Your task to perform on an android device: I accidentally erased the Recording 1 file, but I need it now, so I want to restore it to the Drive
Image 0: 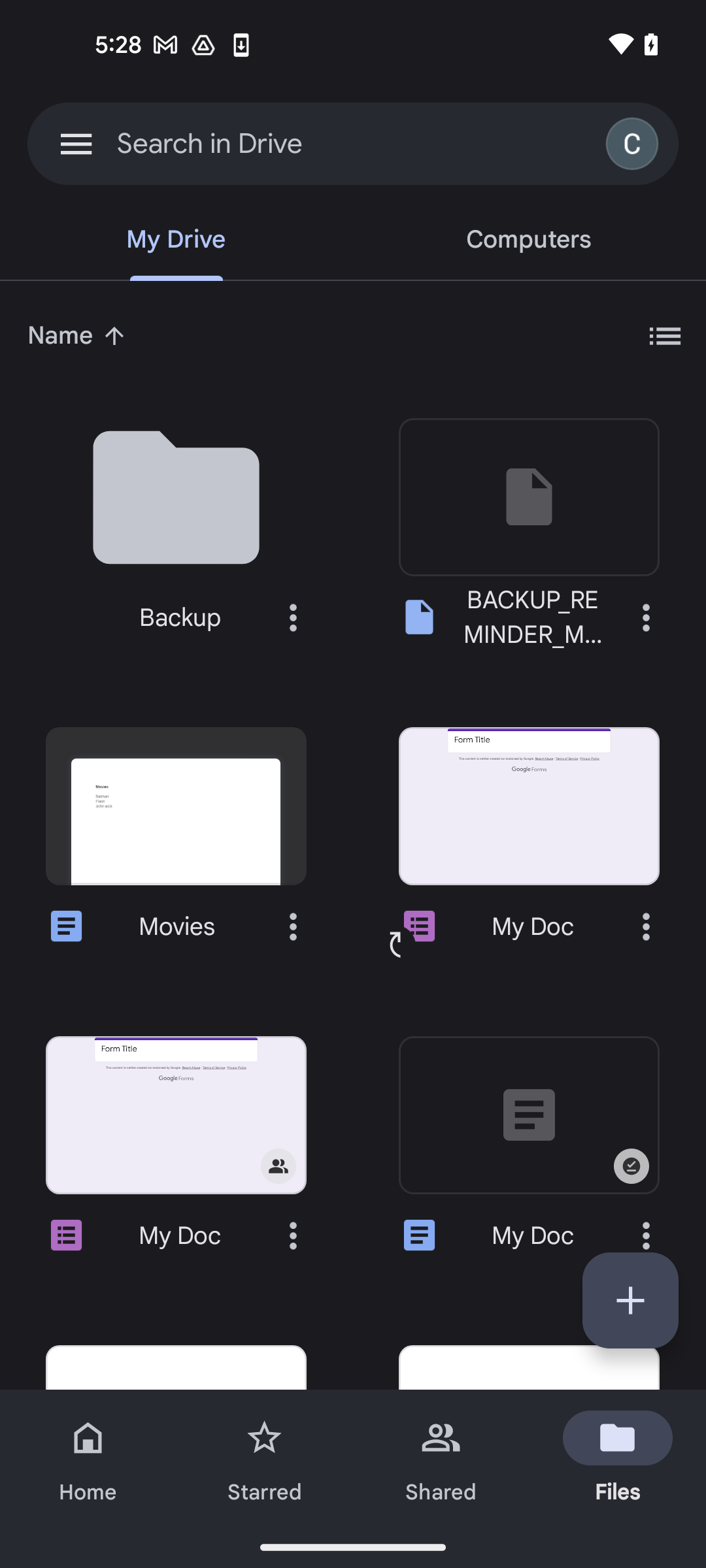
click on the three dots menu icon
Step 0: click (76, 143)
Image 1: 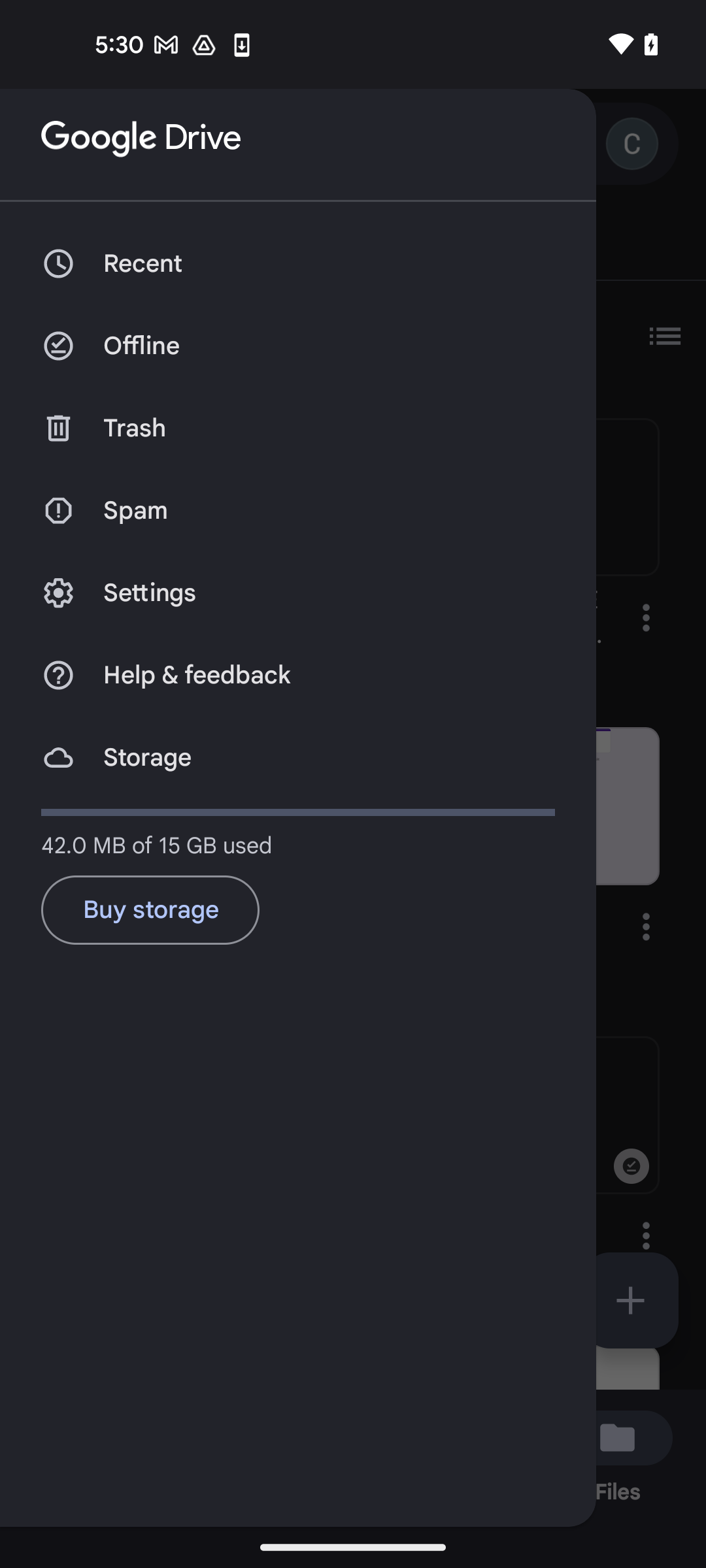
click on the Trash option
Step 1: click (135, 428)
Image 2: 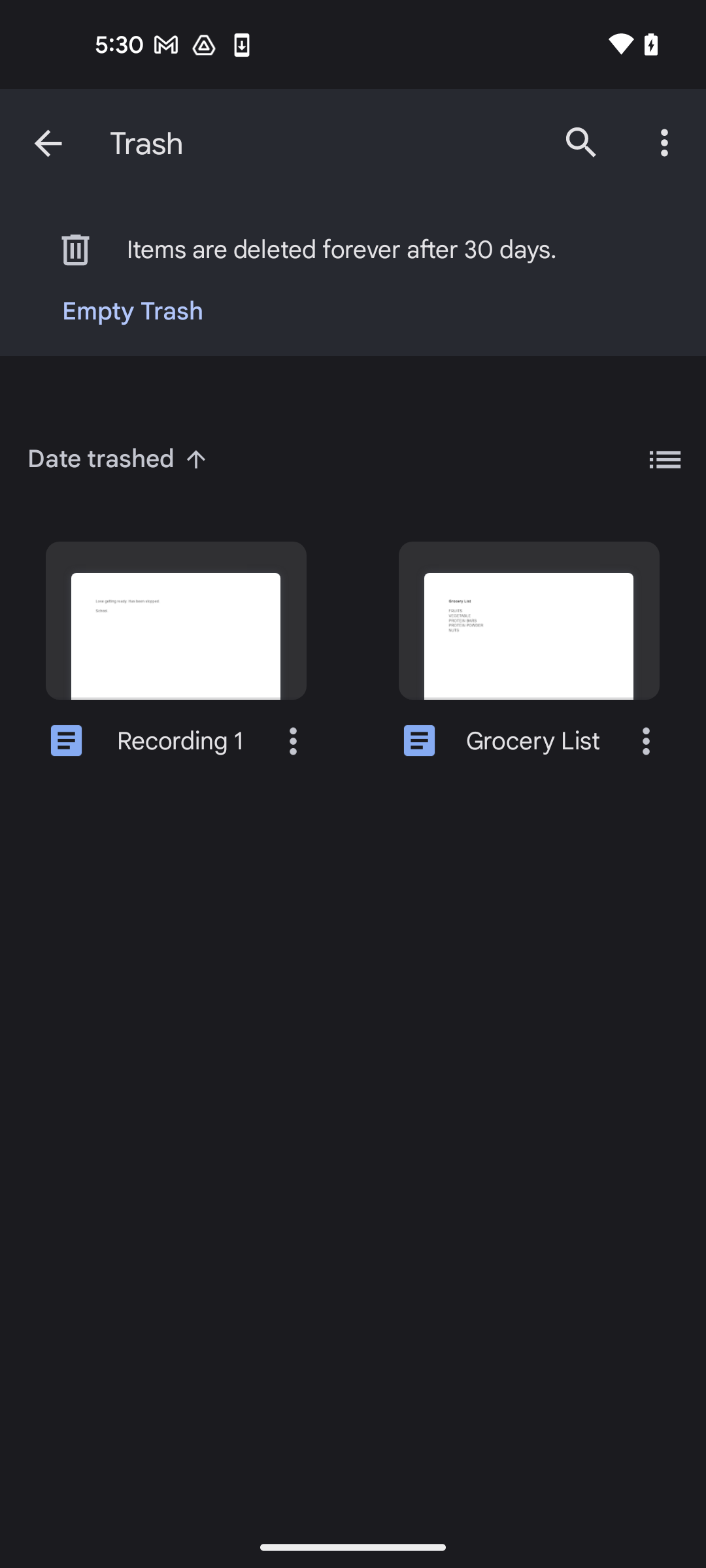
click on the three dots of Recording 1 file
Step 2: click (293, 740)
Image 3: 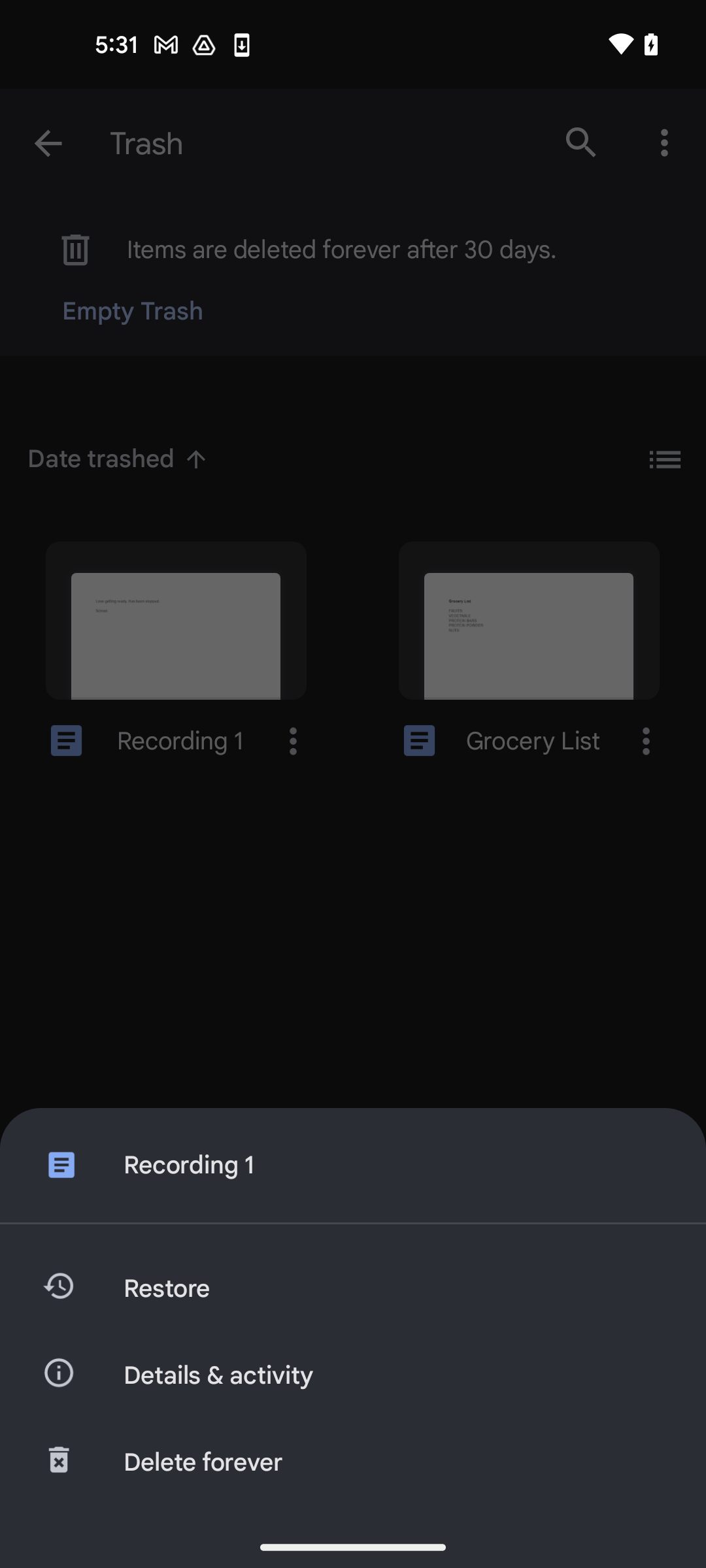
select the Restore option
Step 3: click (394, 1288)